Your task to perform on an android device: I want to edit my event of  Evansville EMT Conference and change its date to 25th September 2023.
Image 0: 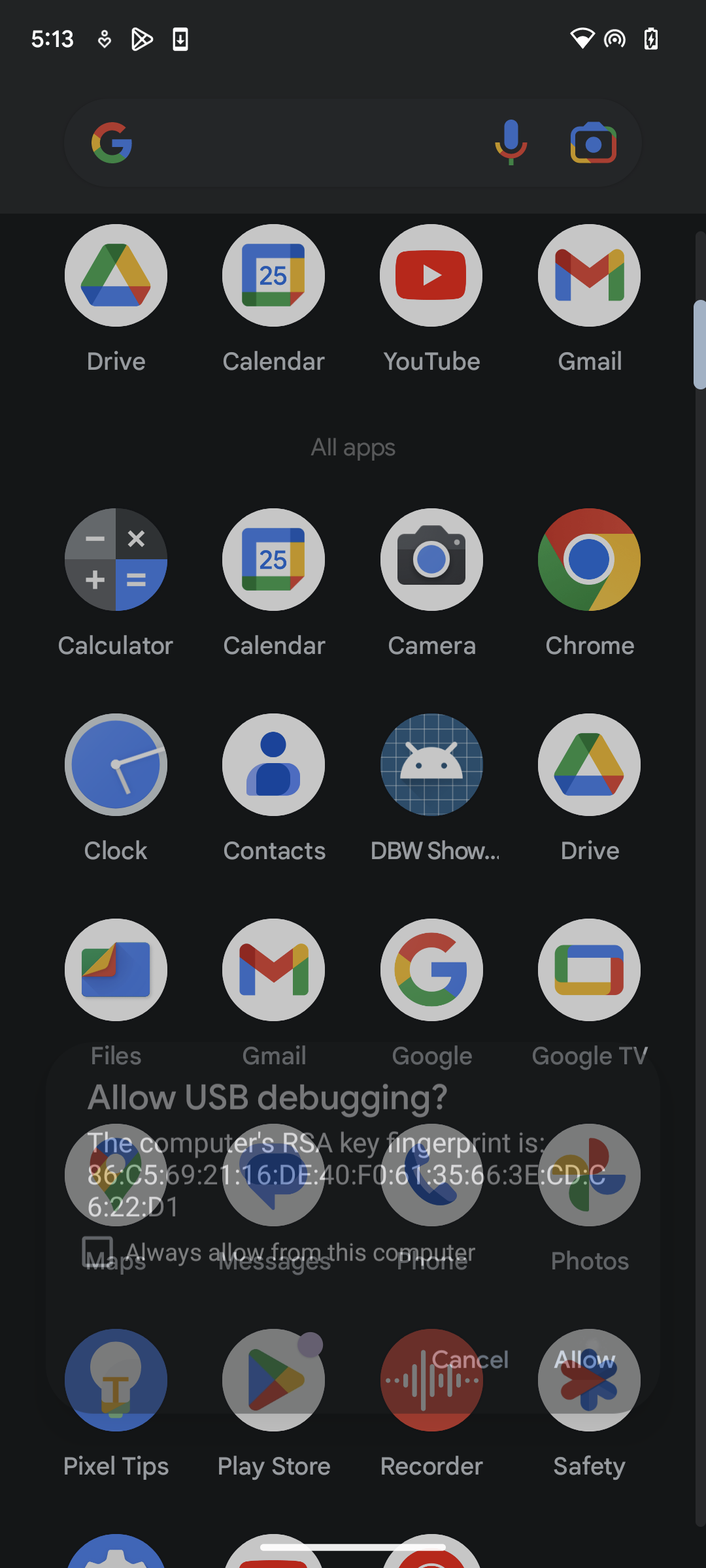
open Calendar app.
Step 0: open app "Calendar"
Image 1: 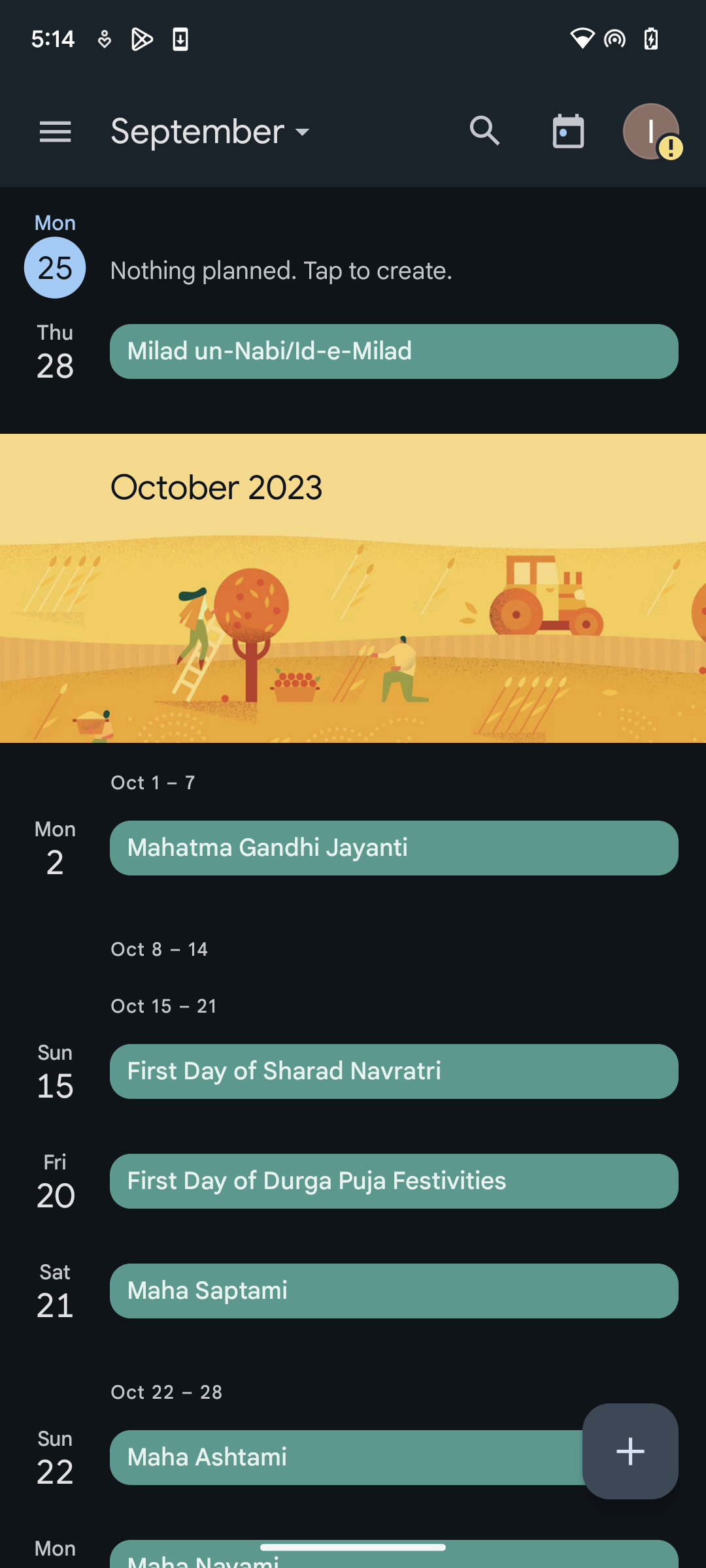
Scroll up.
Step 1: scroll up
Image 2: 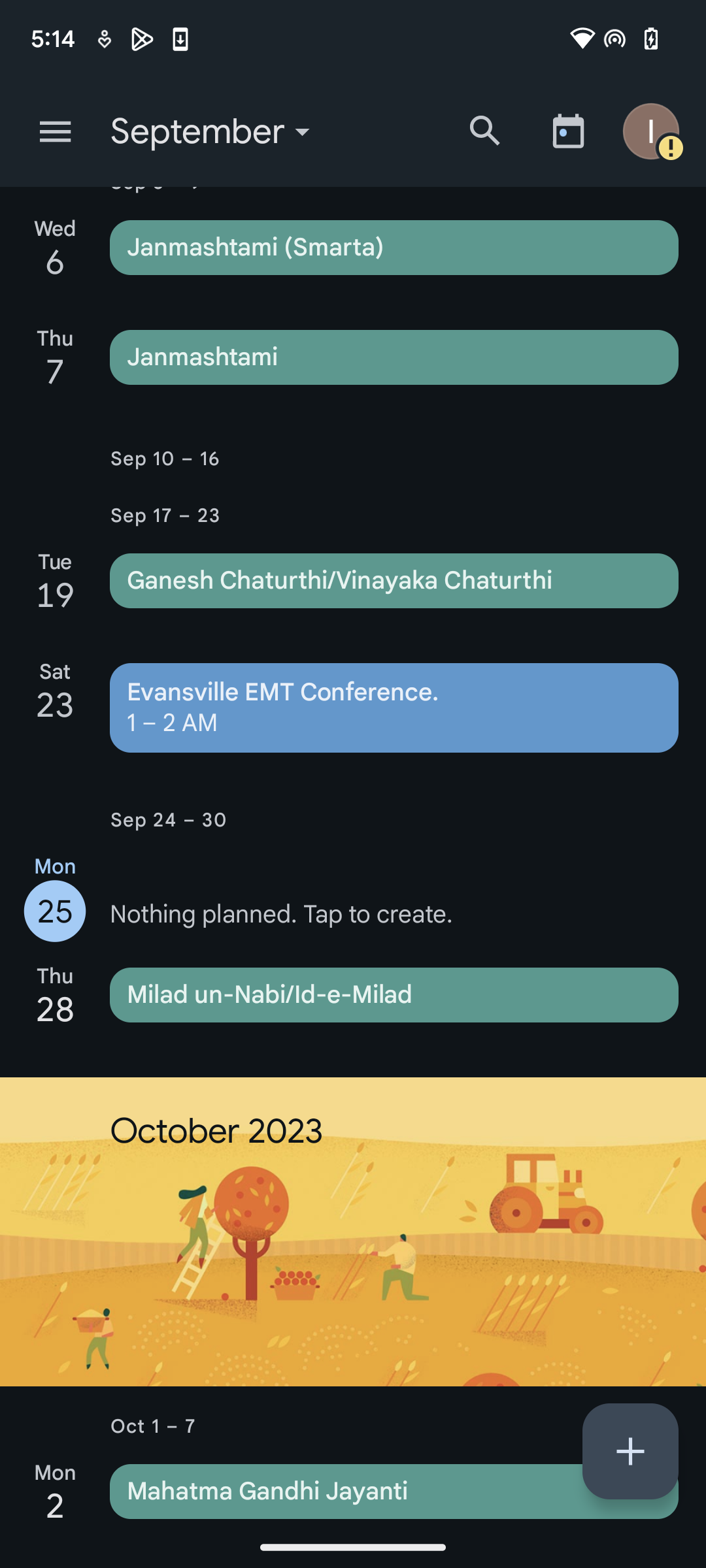
Click on Evansville EMT Conference.
Step 2: click (394, 708)
Image 3: 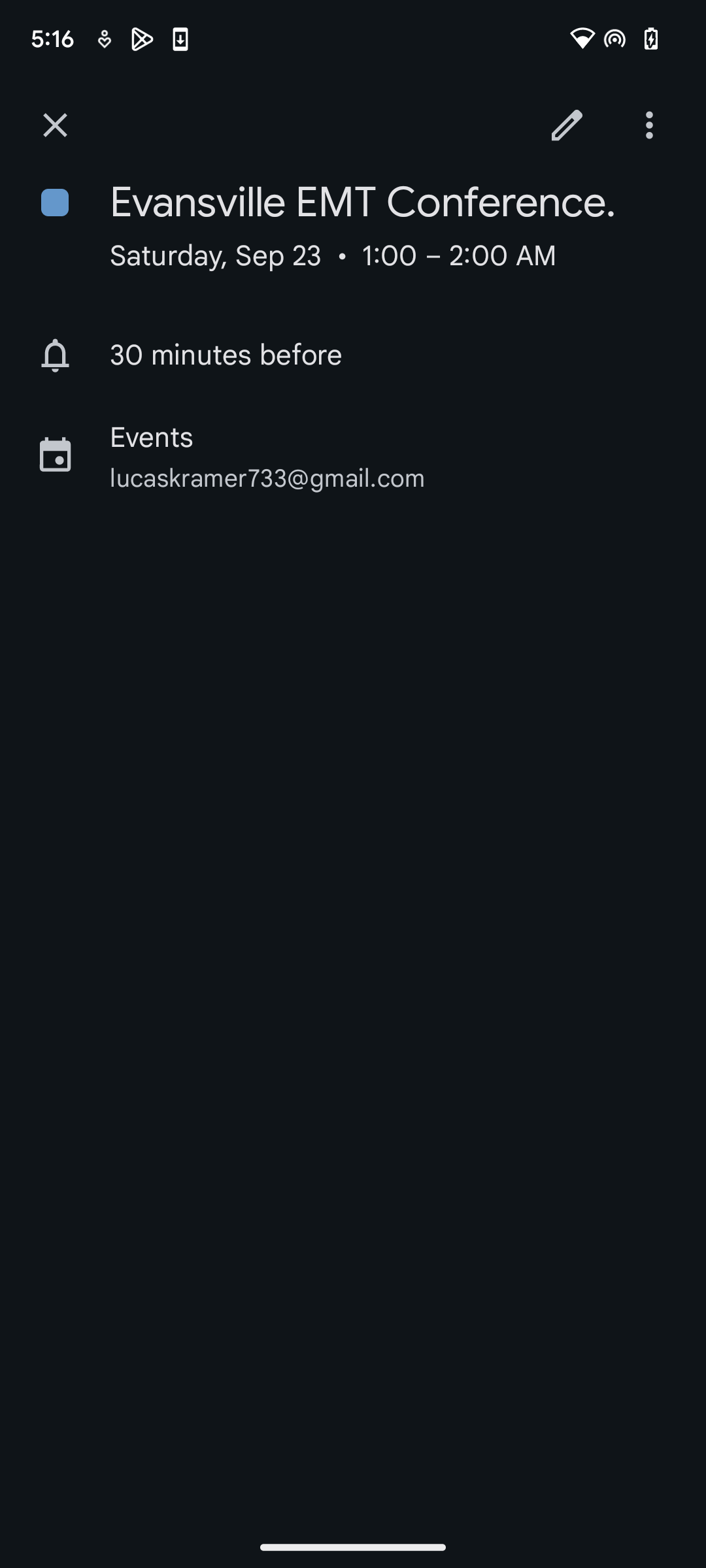
Click on the arrow symbol.
Step 3: click (567, 125)
Image 4: 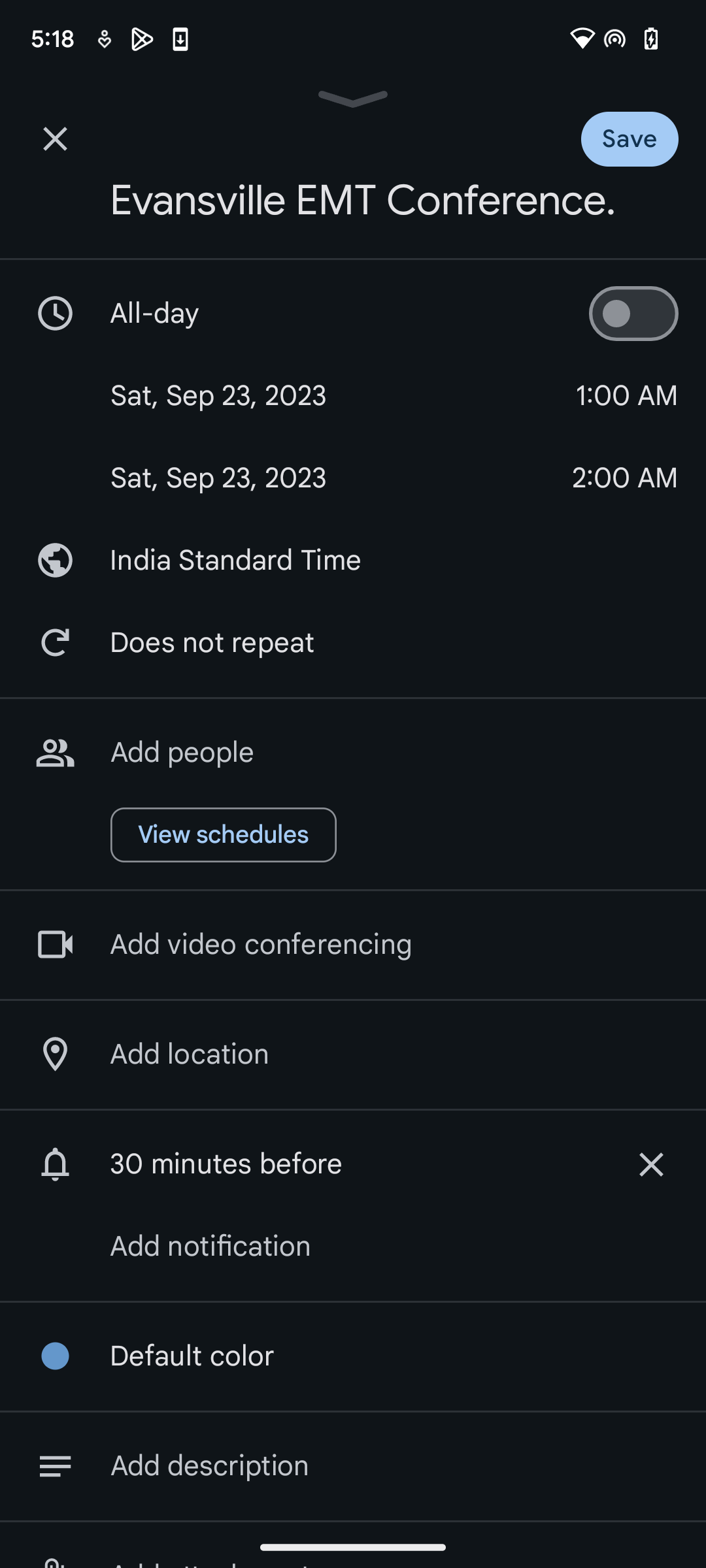
Click on the date sat, Sep 23, 2023.
Step 4: click (343, 395)
Image 5: 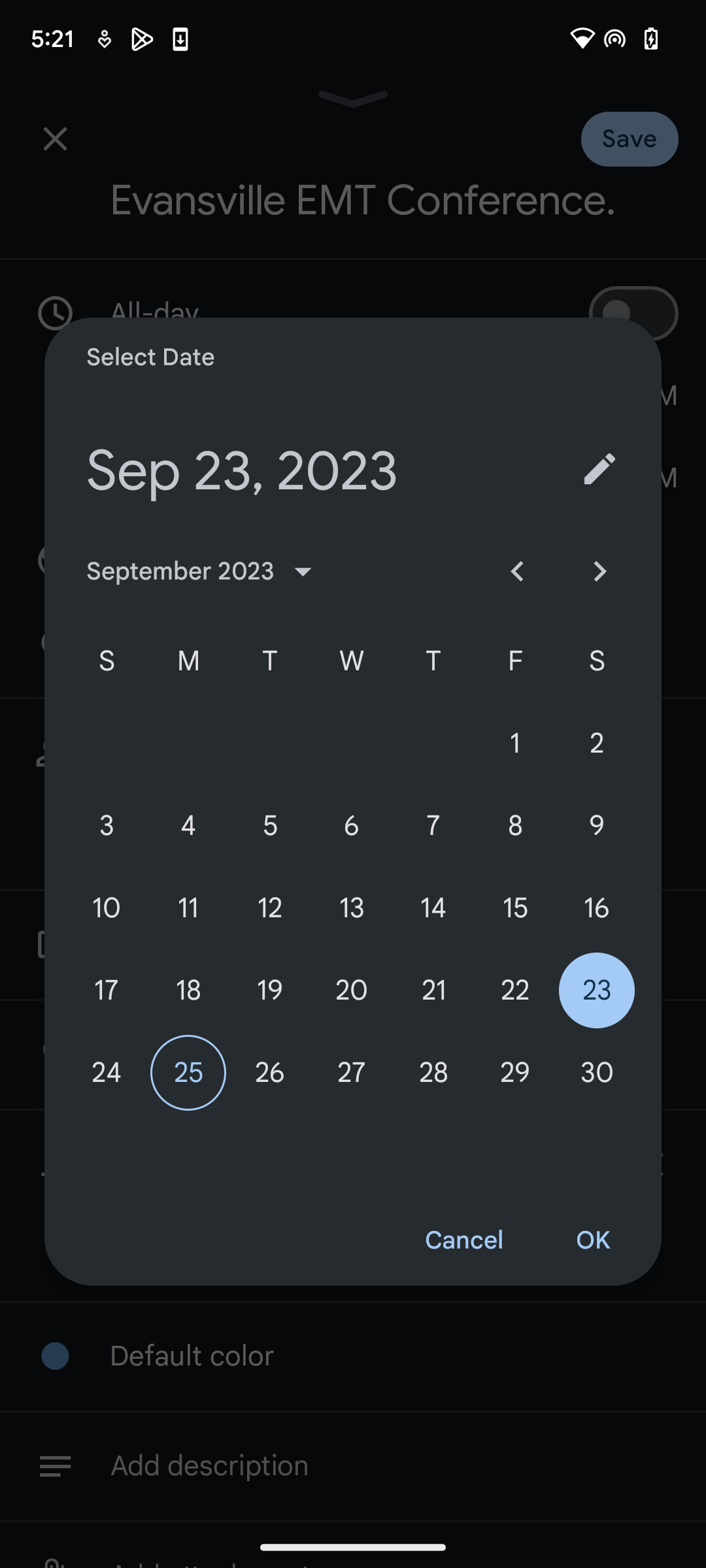
Click on the date sat, Sep 23, 2023.
Step 5: click (322, 414)
Image 6: 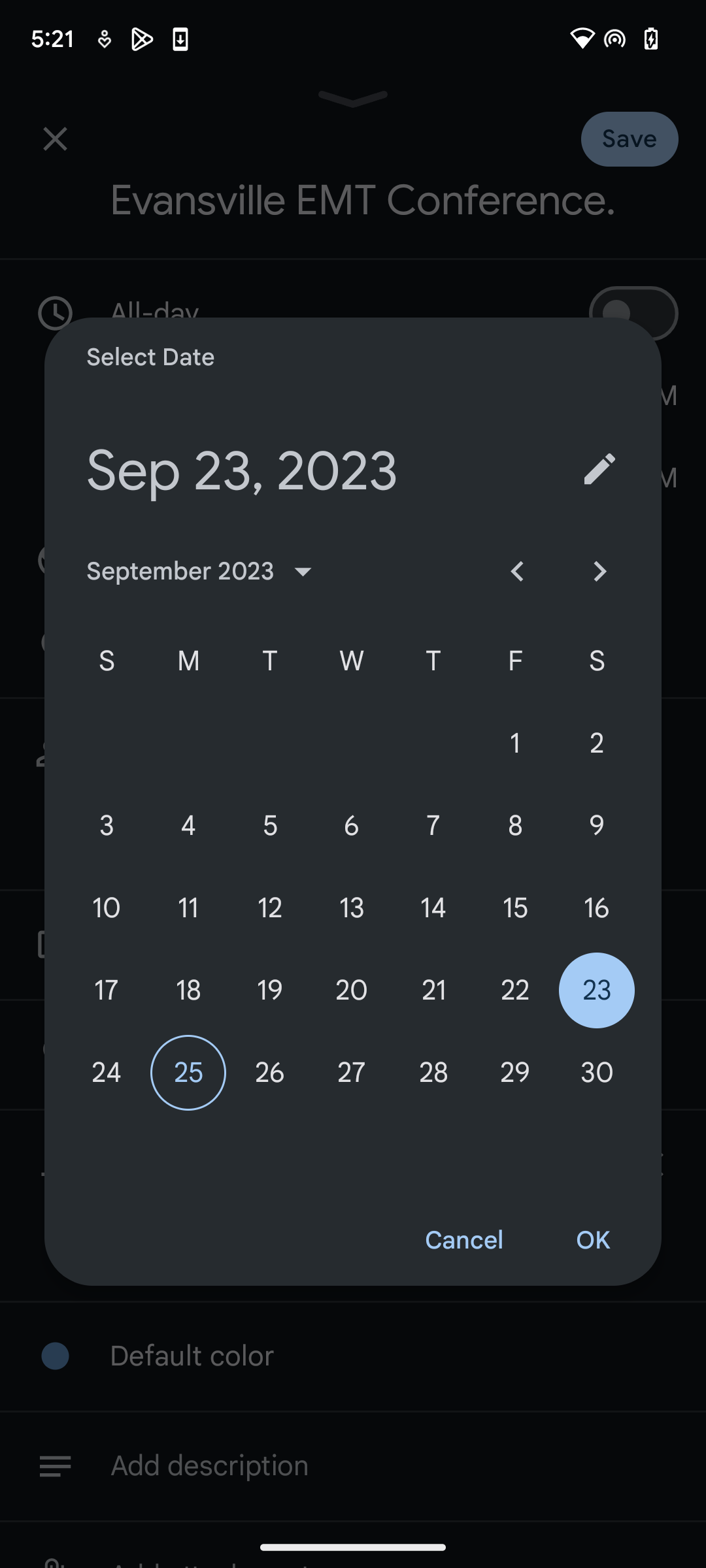
Click on the number 25.
Step 6: click (188, 1073)
Image 7: 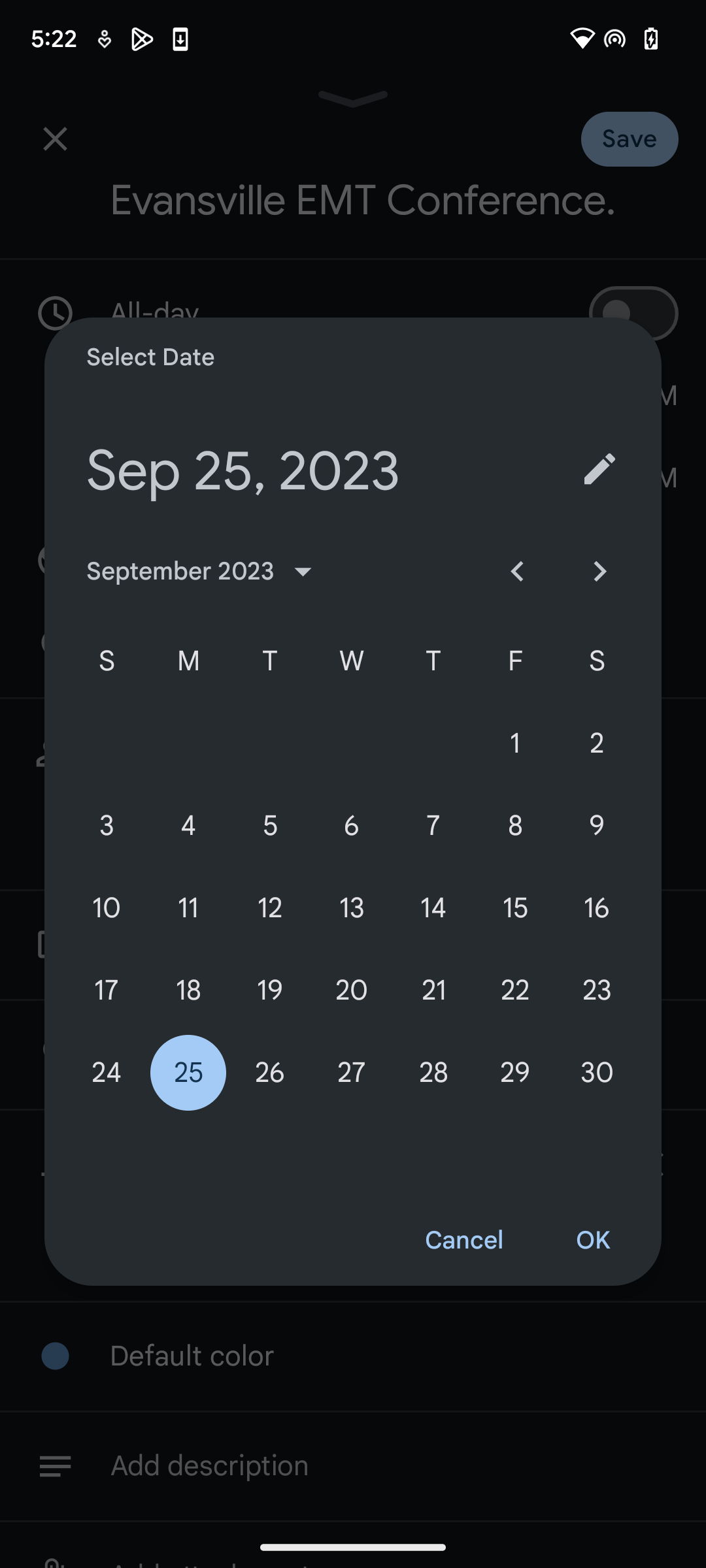
Click on OK button.
Step 7: click (592, 1240)